Your task to perform on an android device: In the settings of the Duolingo app, turn on the dark mode.
Image 0: 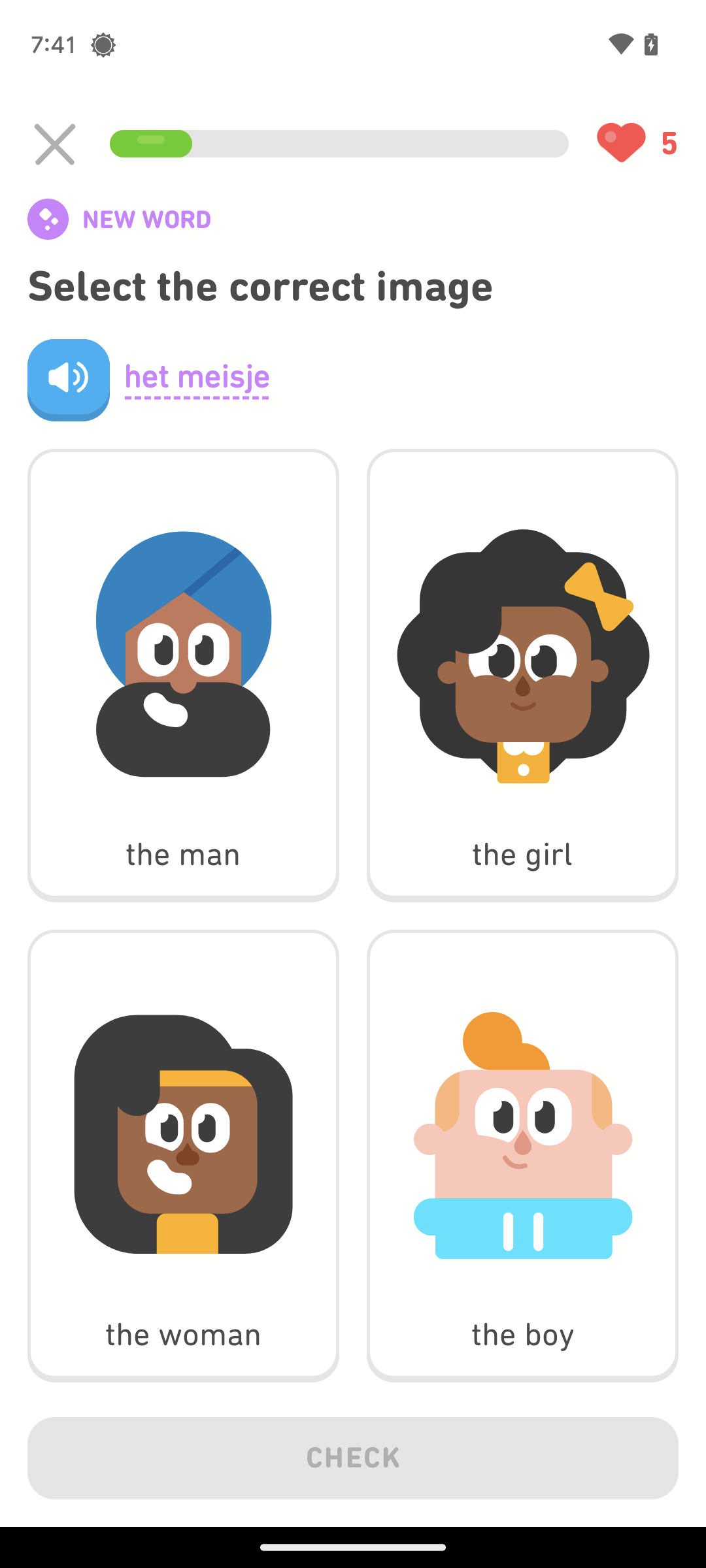
Go back to the home screen of the app.
Step 0: press back button
Image 1: 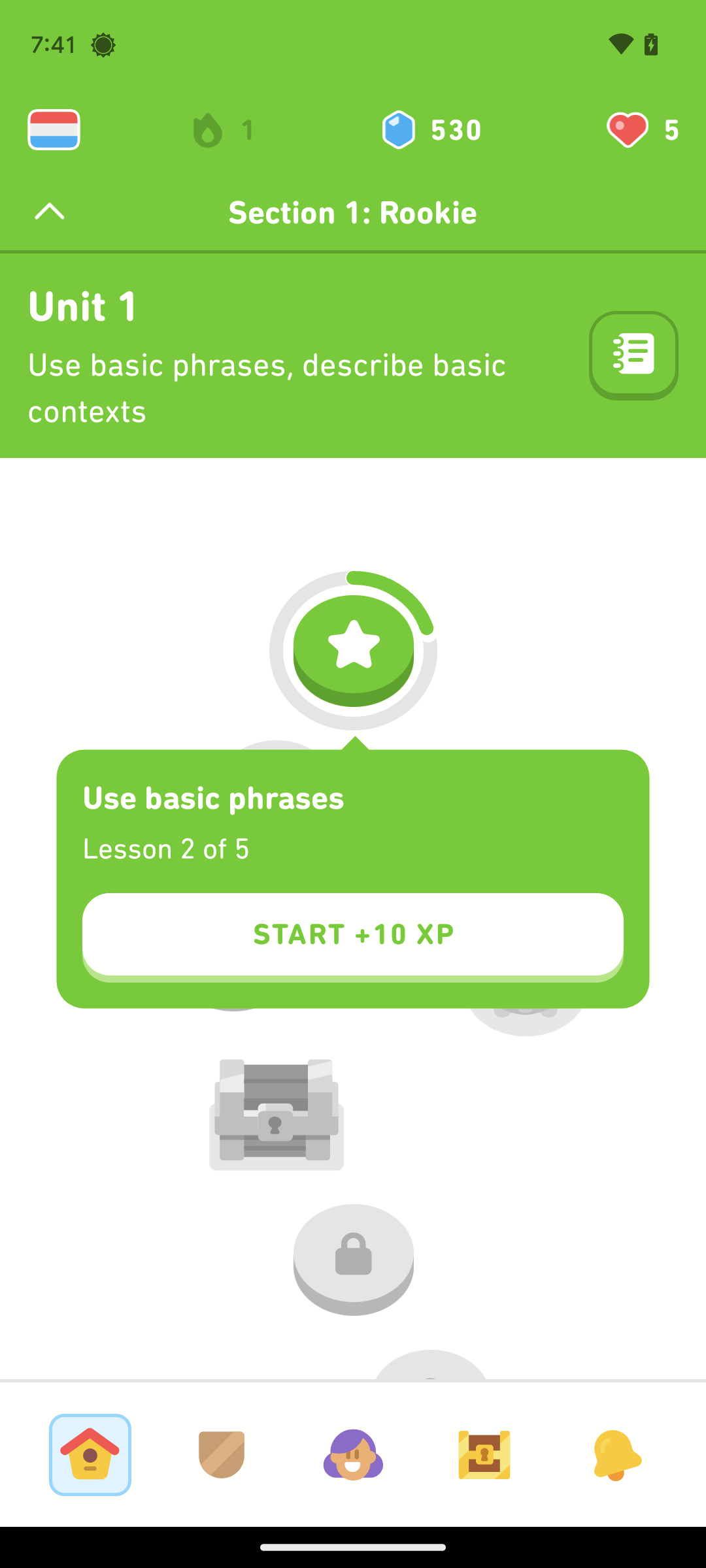
At the bottom of the screen, click on the profile icon.
Step 1: click (353, 1454)
Image 2: 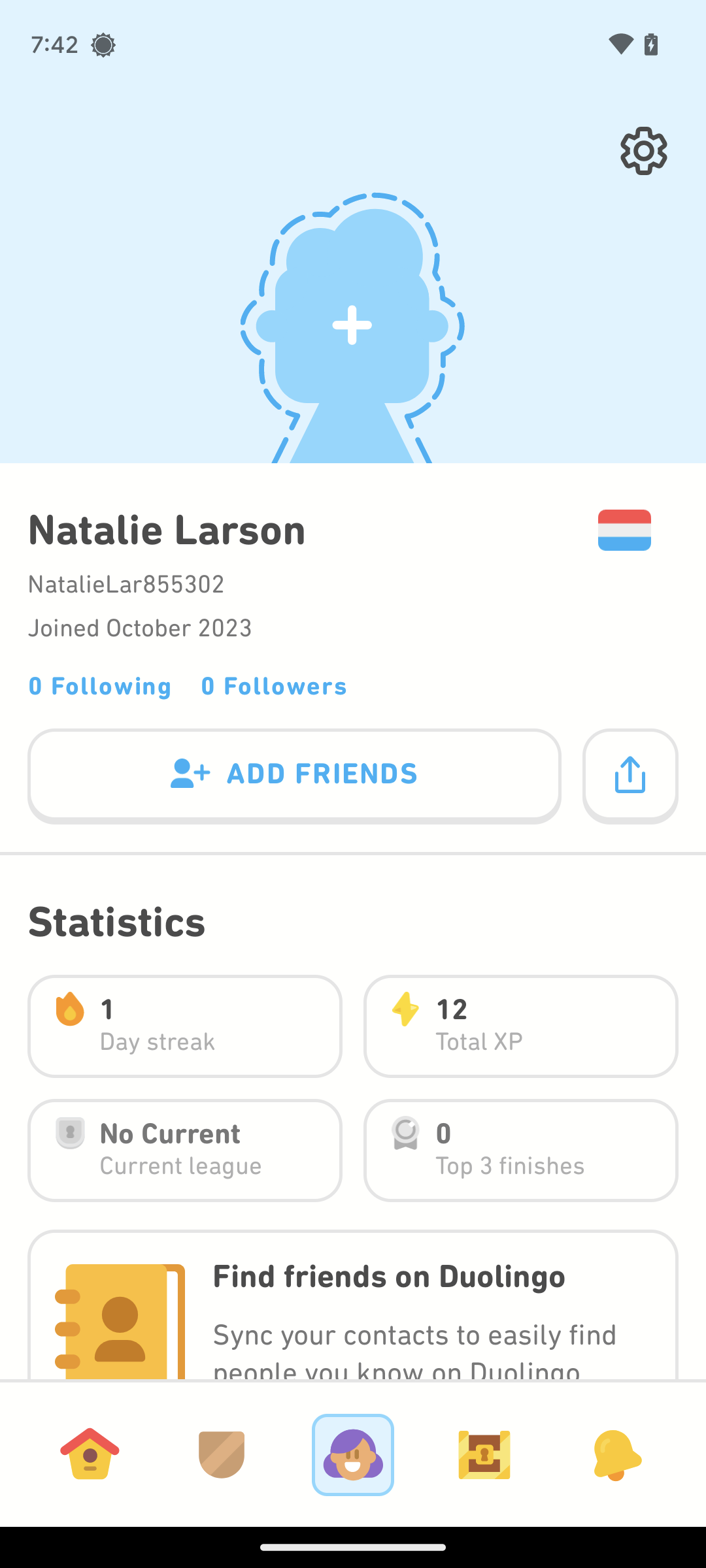
At the top-right of the screen, click on the settings icon.
Step 2: click (643, 150)
Image 3: 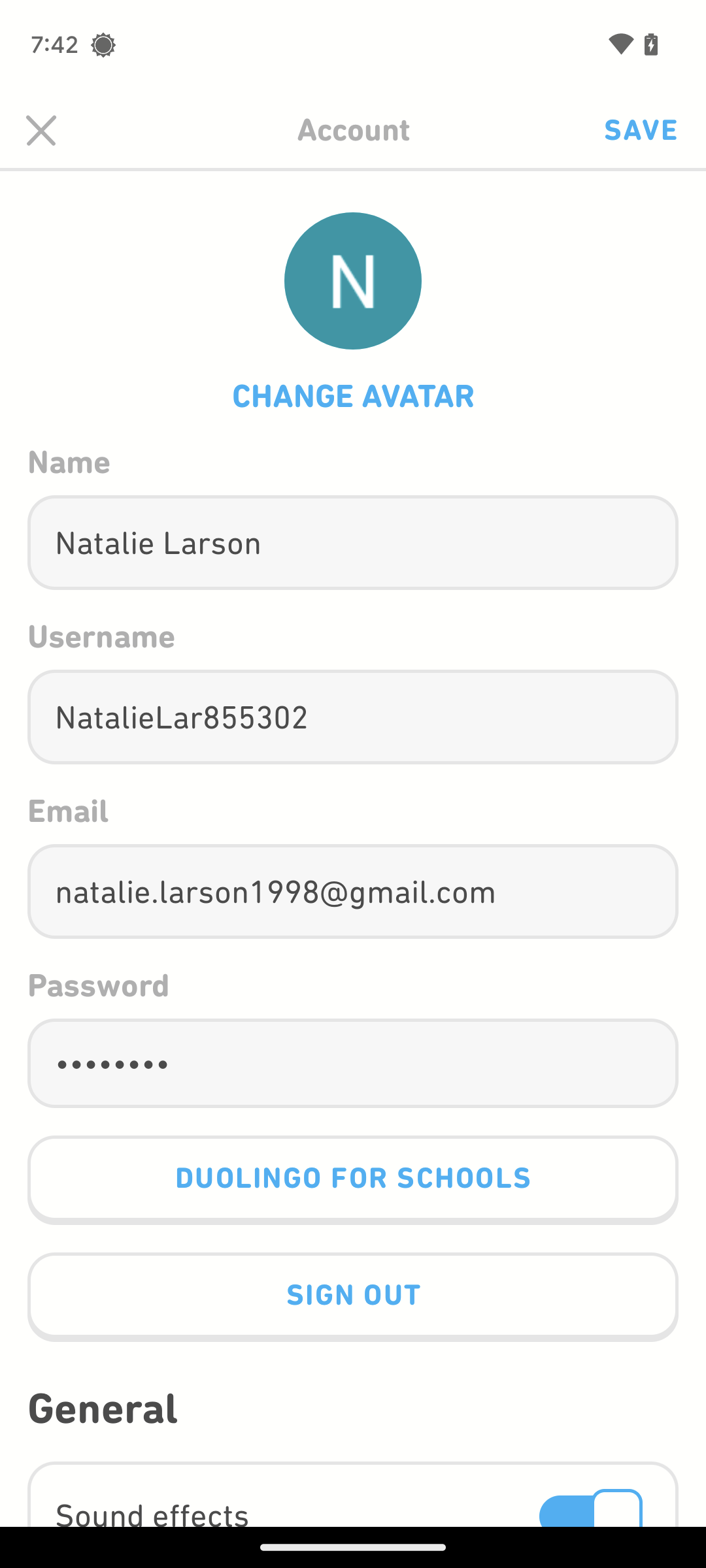
Scroll up to the General Settings tab.
Step 3: scroll down
Image 4: 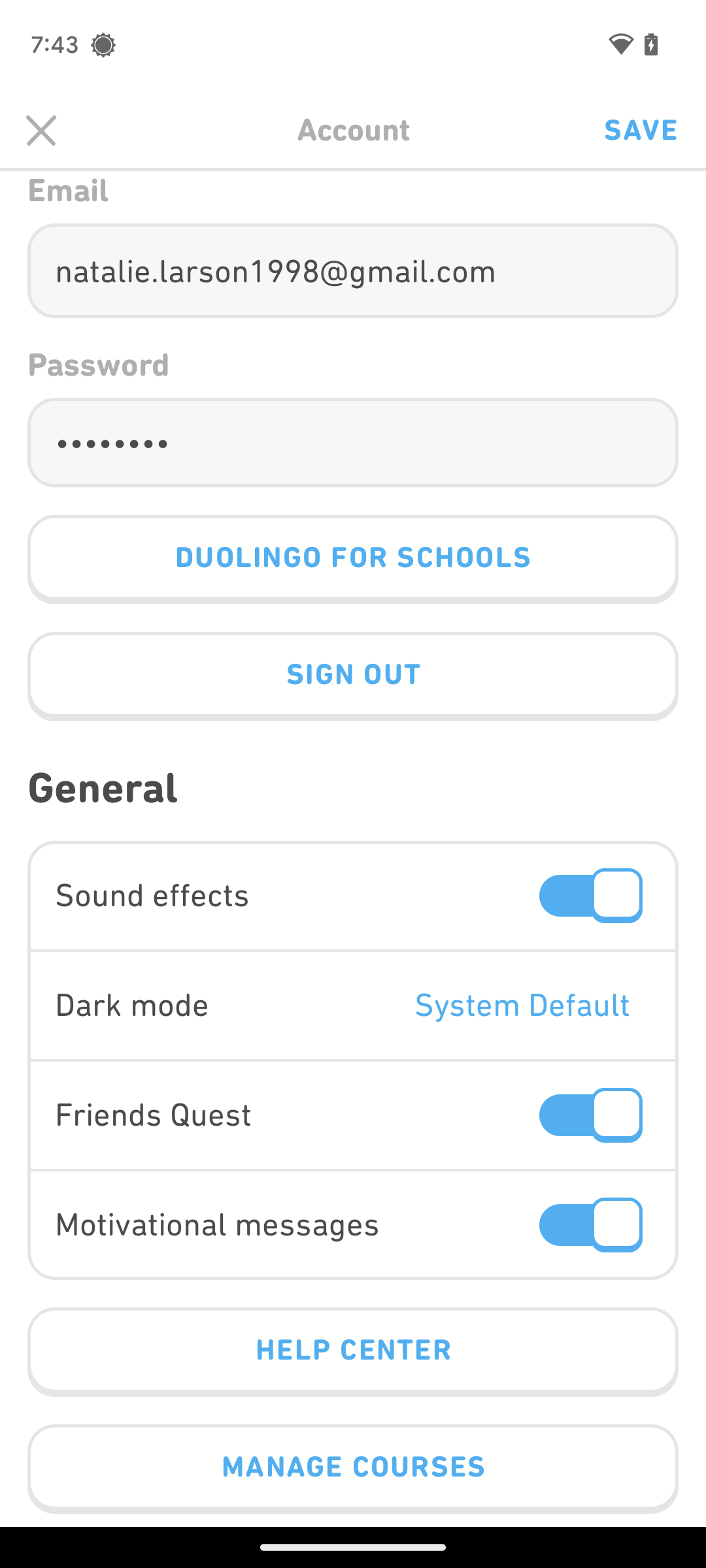
Click on the Dark Mode tab.
Step 4: click (492, 1005)
Image 5: 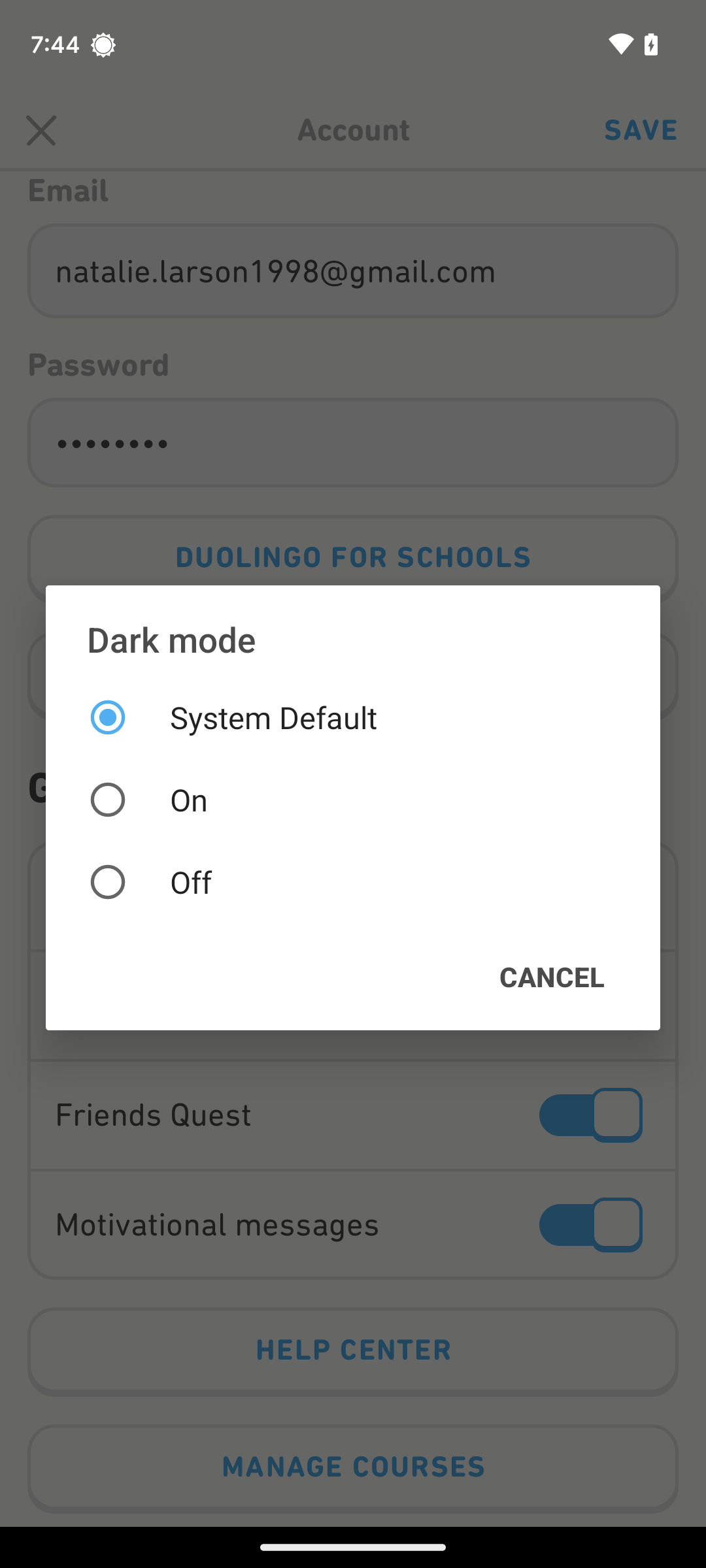
Click on the On option.
Step 5: click (353, 799)